Your task to perform on an android device: I would like to see Yonex badminton racket to buy for myself on the Amazon app.
Image 0: 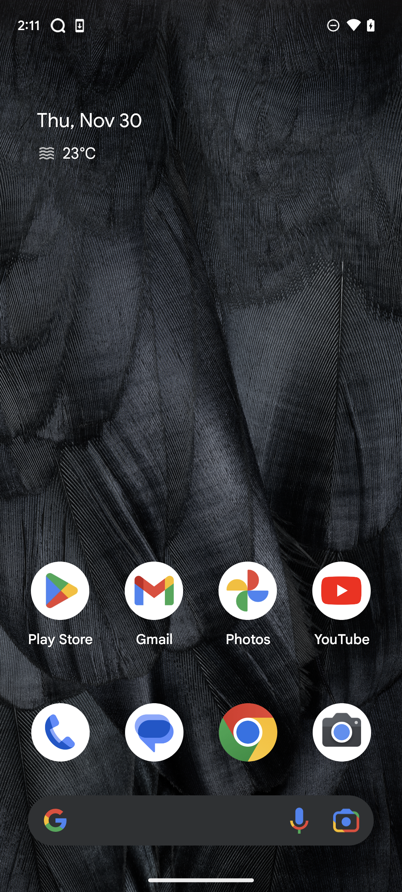
Open the Amazon app.
Step 0: open app "Amazon"
Image 1: 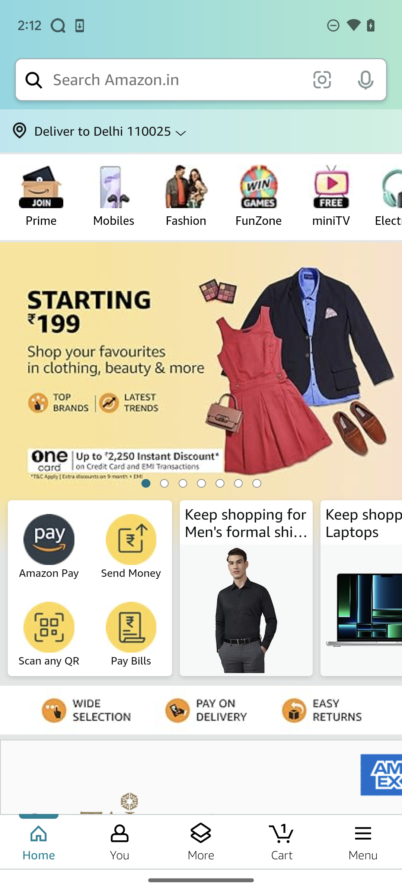
Click on the Search bar on the top of the screen.
Step 1: click (176, 80)
Image 2: 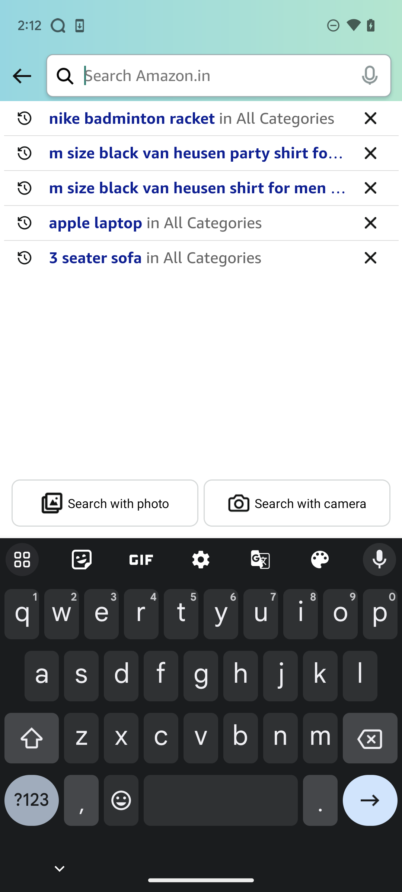
Enter Yonex Badminton Racket in the search bar.
Step 2: type "Yonex Badminton Racket"
Image 3: 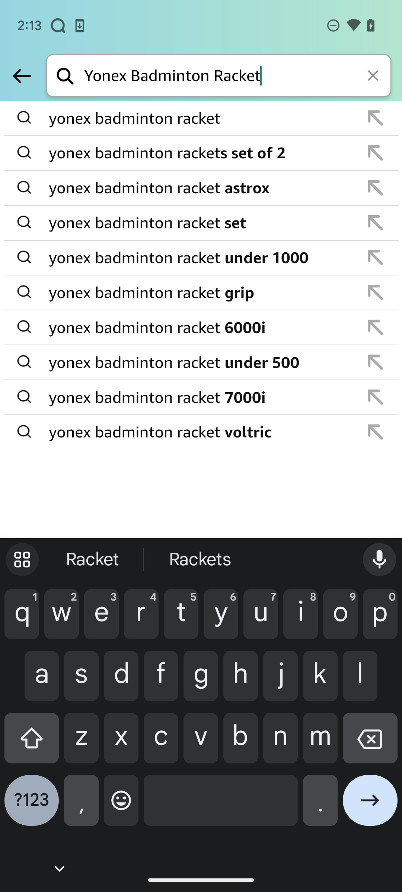
Click on next button on the bottom right side of the keyboard.
Step 3: click (370, 806)
Image 4: 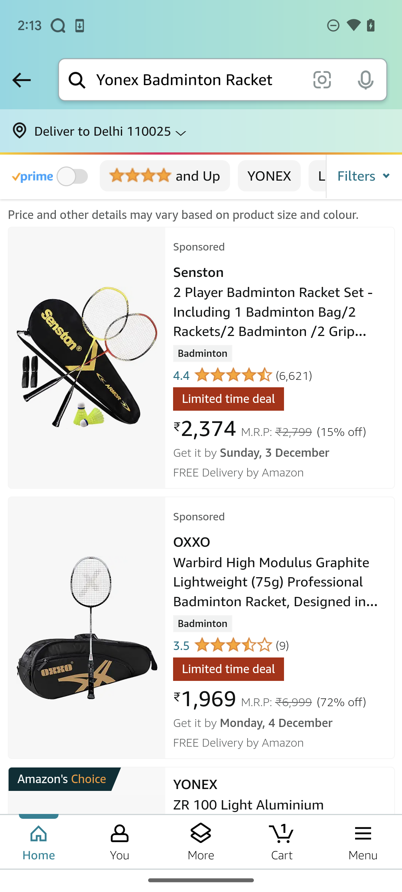
Swipe up to view more rackets.
Step 4: scroll down